Your task to perform on an android device: In the Home workout app, I want to set a goal for 3Exercise lose belly fat workout as I finish running so that It can help to activate the muscles of the entire body. 
Image 1: 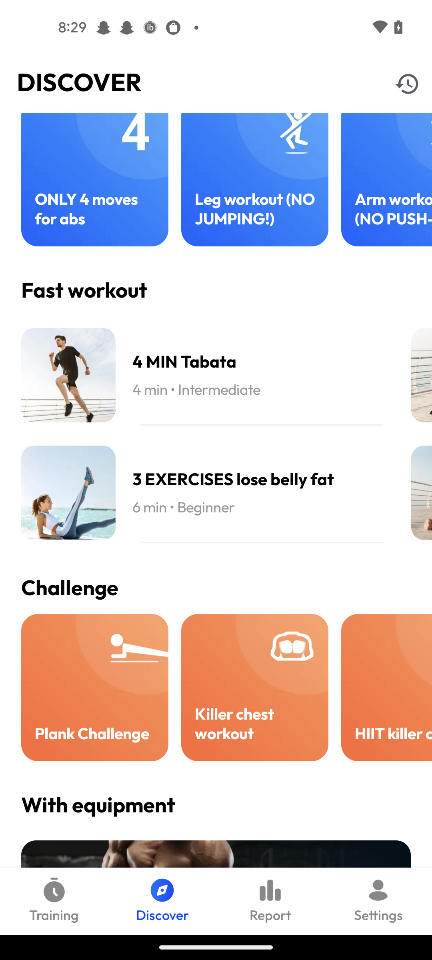
Click on the 3Exercise lose belly fat workout
Step 1: click (194, 492)